Your task to perform on an android device: I want to have new Bluetooth headphones wireless for running and workouts. Search for wireless headphones in the TEMU app.
Image 0: 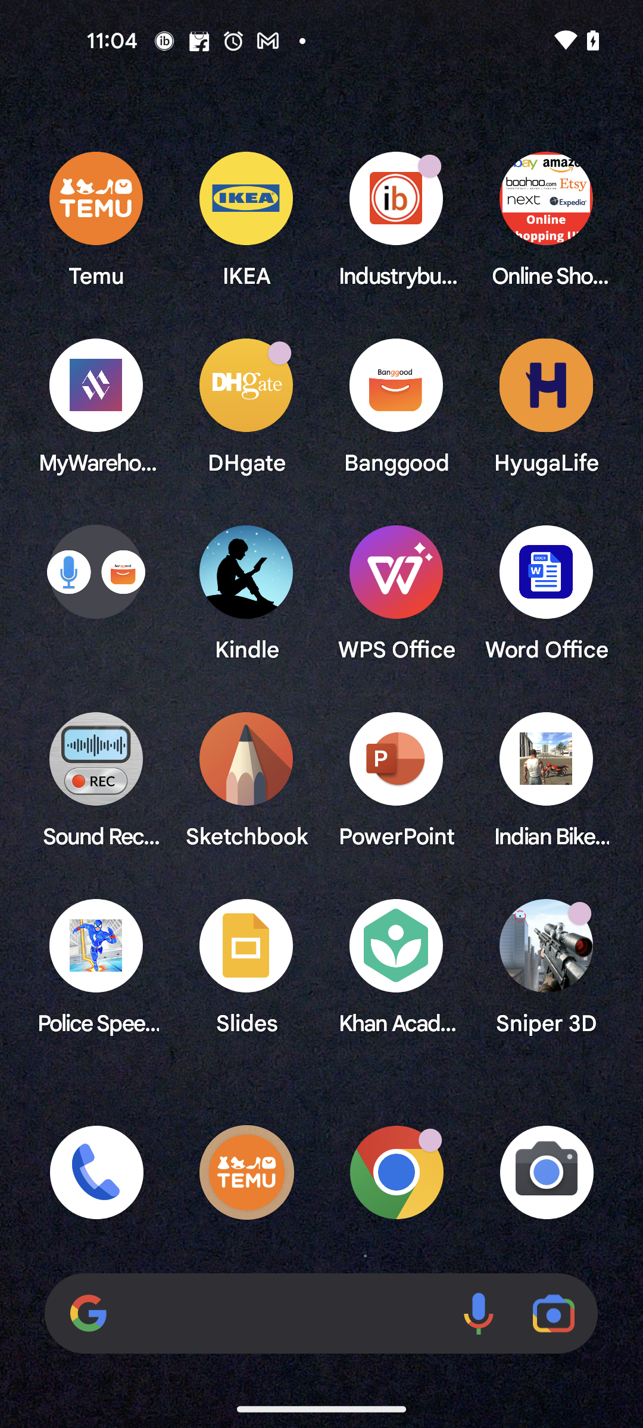
Open the Temu app
Step 0: open app "Temu"
Image 1: 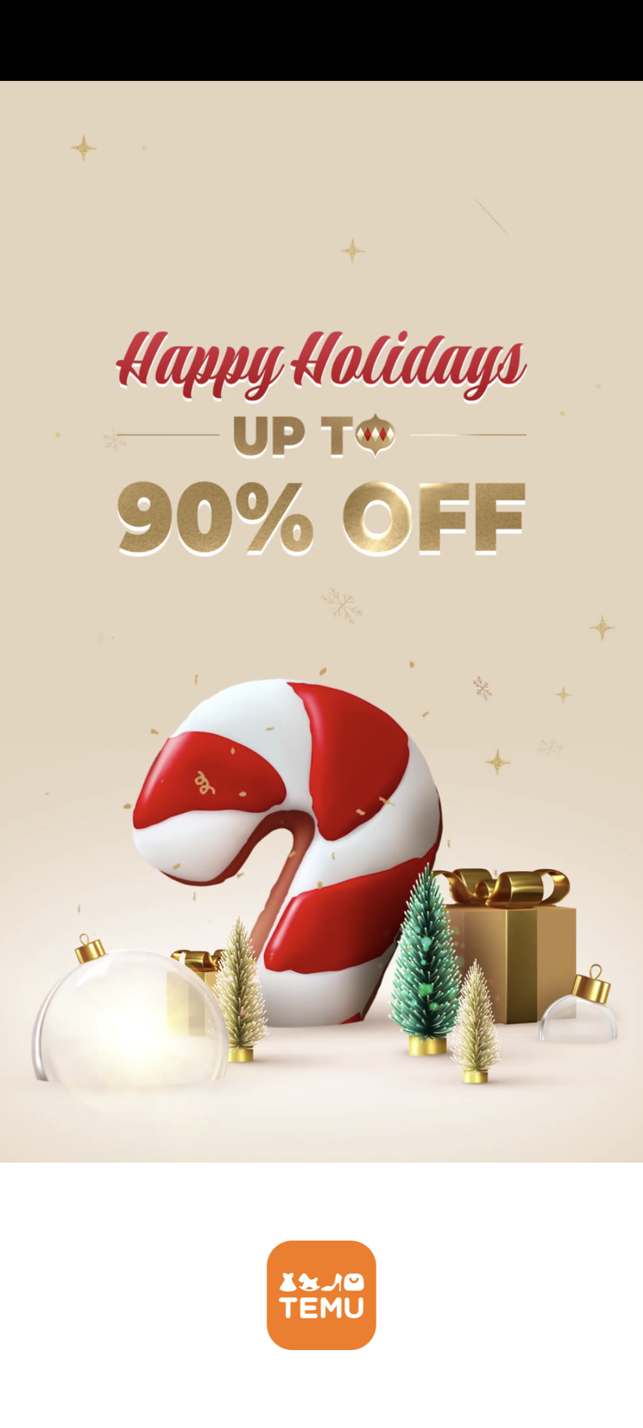
Go to the search bar at the top of the screen
Step 1: wait
Image 2: 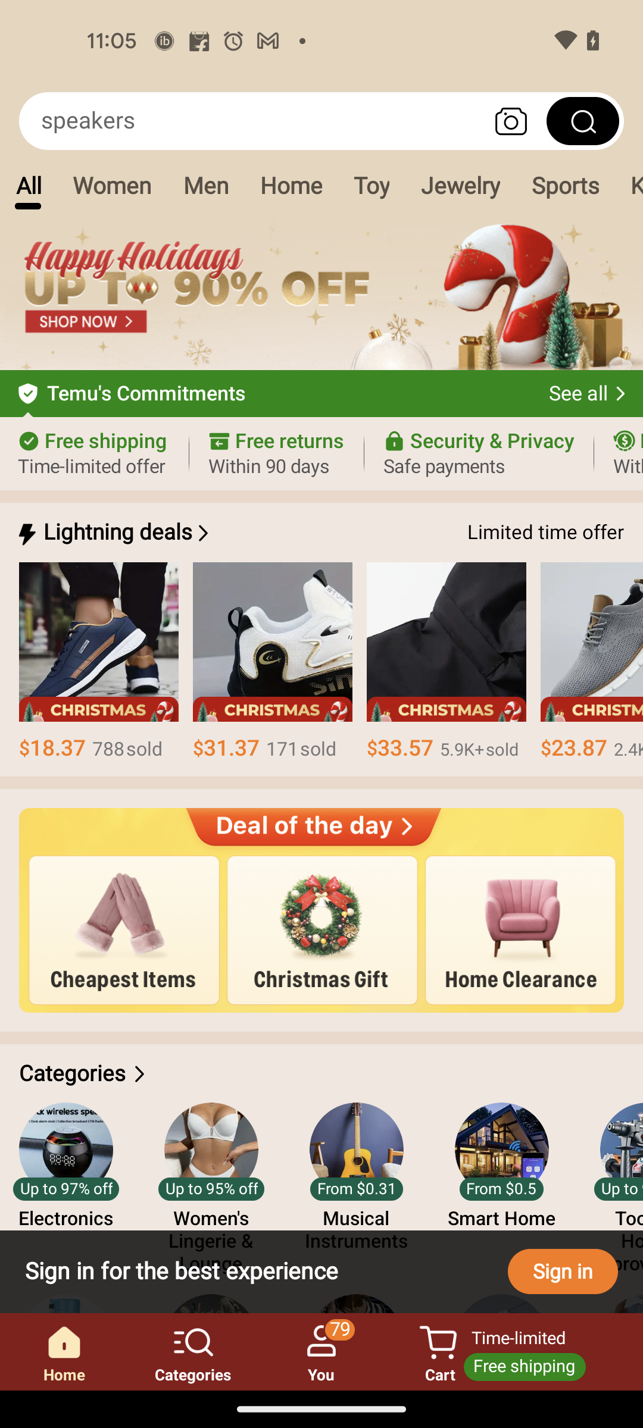
Go to the search bar at the top of the screen
Step 2: click (252, 121)
Image 3: 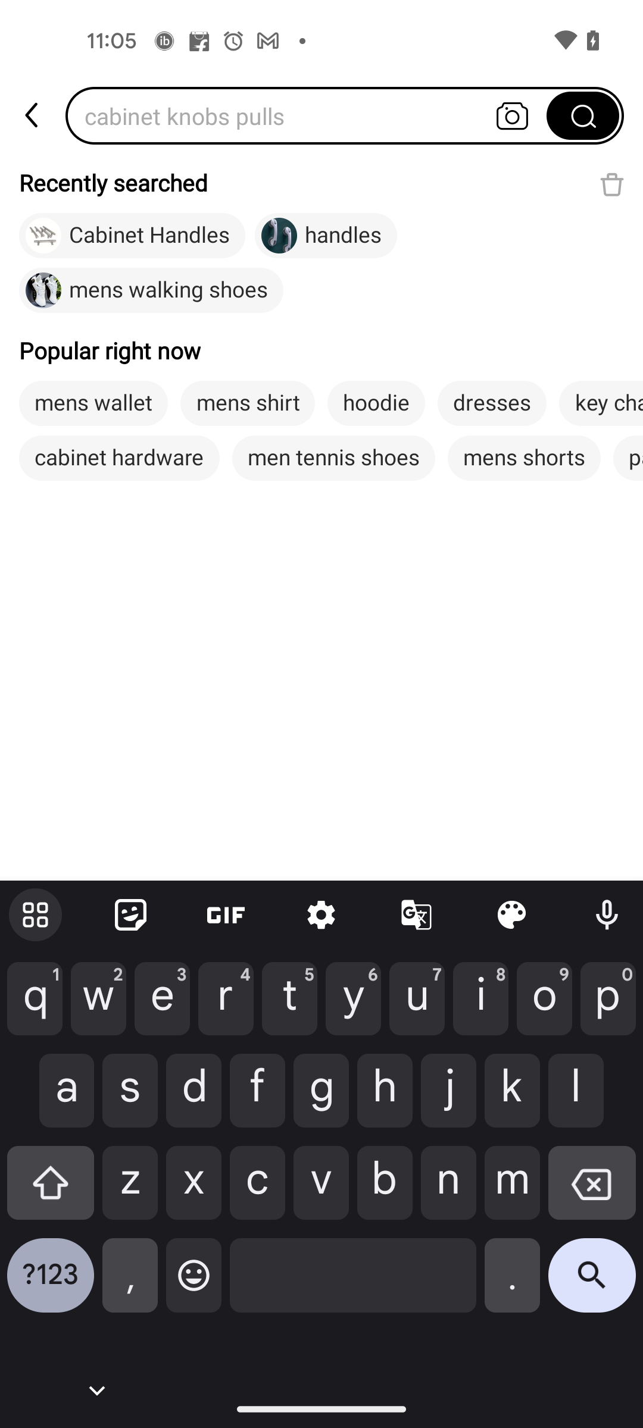
Type  wireless headphones in the search bar
Step 3: type " wireless headphones"
Image 4: 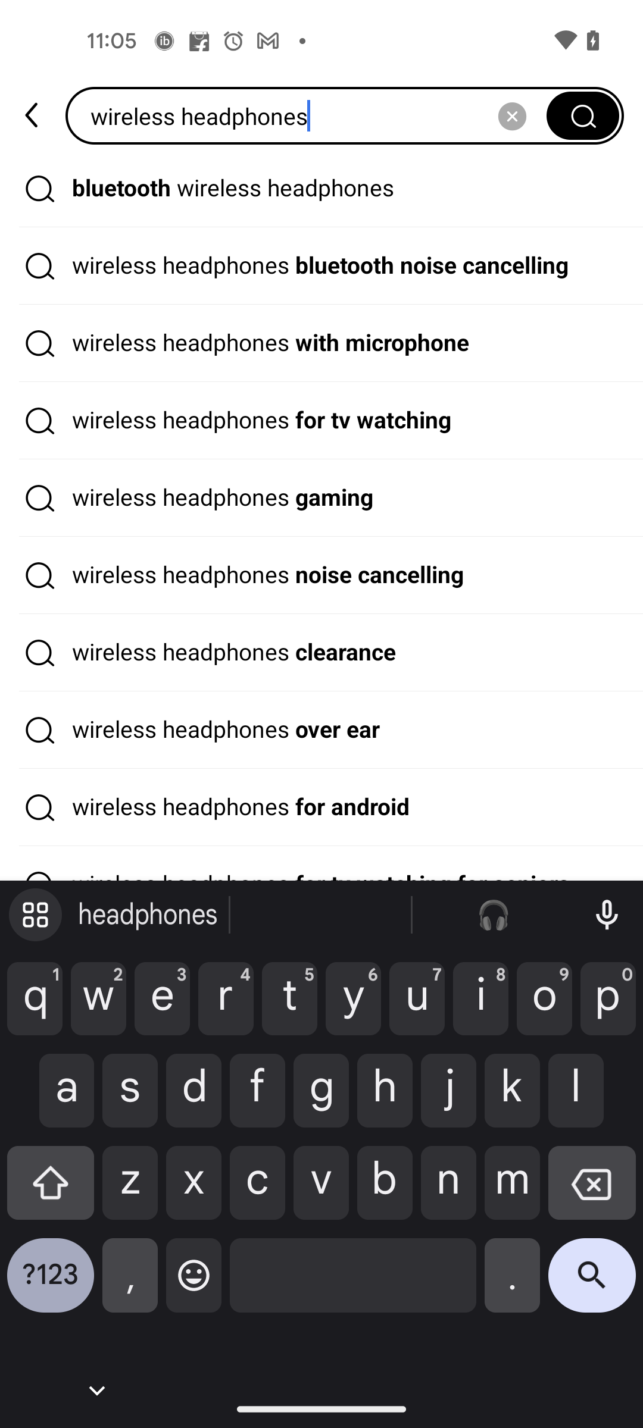
Click on the search button in the keyboard
Step 4: click (592, 1284)